Your task to perform on an android device: Maria is planning to meet me for lunch at Clock Works restaurant today. So I am sharing the location of Clock Works at maria.rossi199309@gmail.com using the Google Maps app.
Image 0: 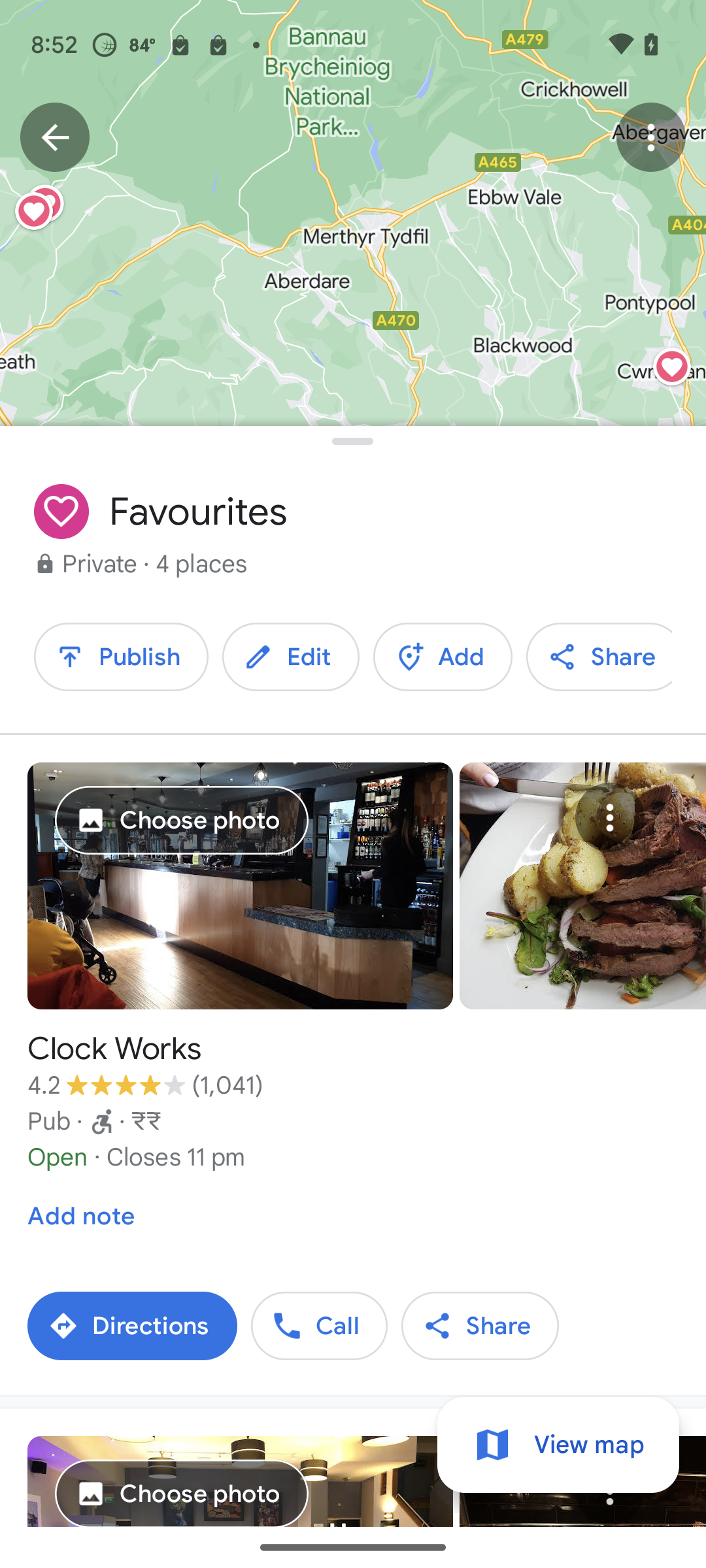
Click on the share button of Clock Works
Step 0: click (480, 1326)
Image 1: 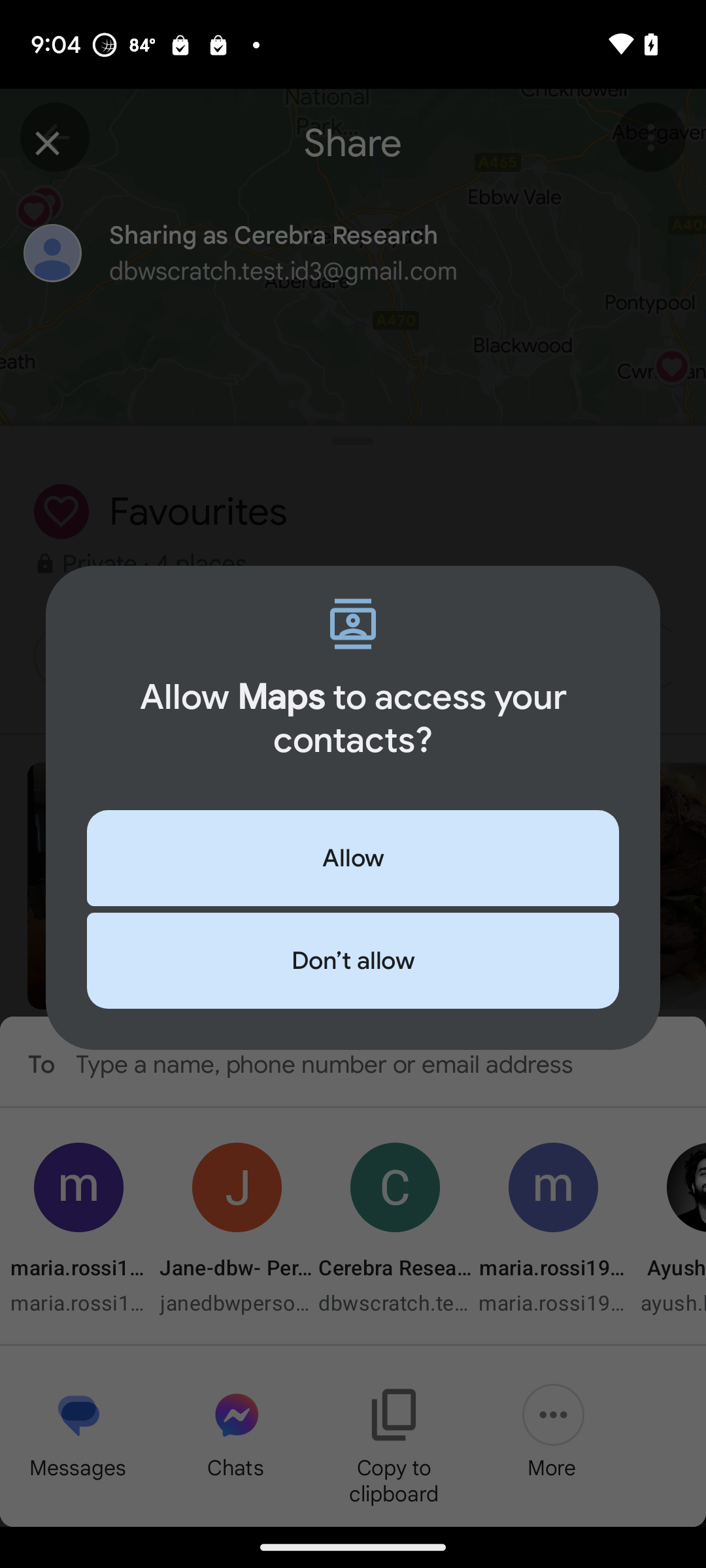
Click on allow button
Step 1: click (353, 858)
Image 3: 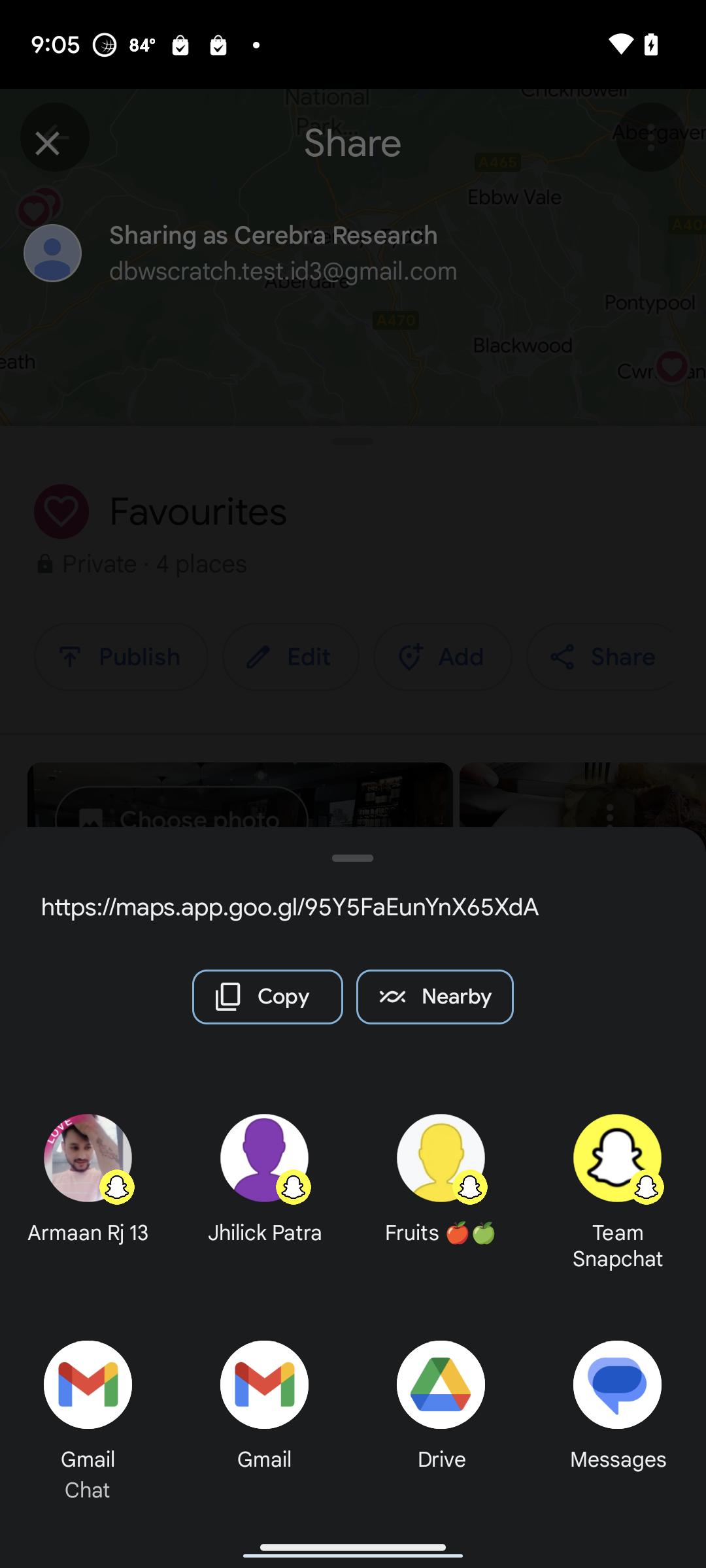
Click on gmail option
Step 3: click (263, 1384)
Image 4: 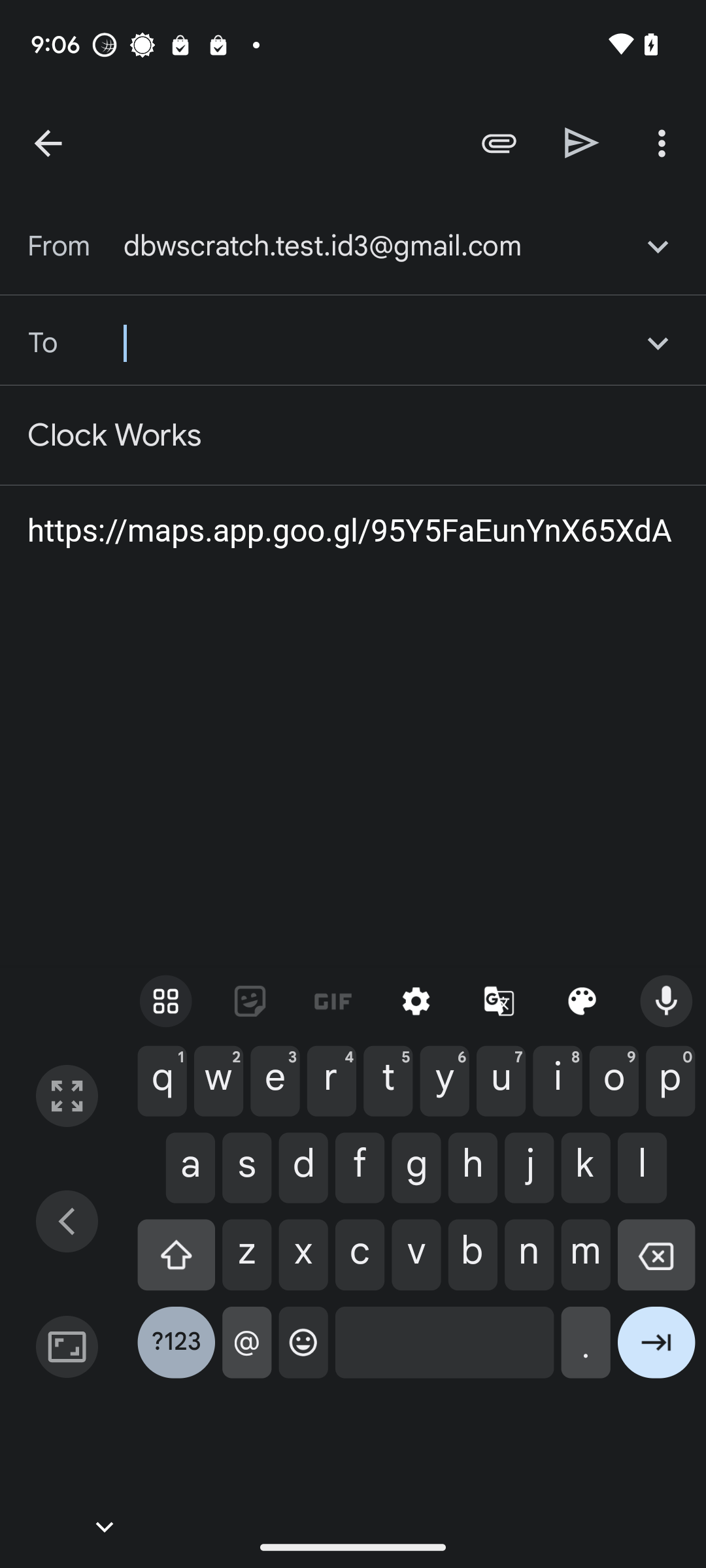
Type recipient id as maria.rossi199309@gmail.com 
Step 4: type "maria.rossi199309@gmail.com"
Image 5: 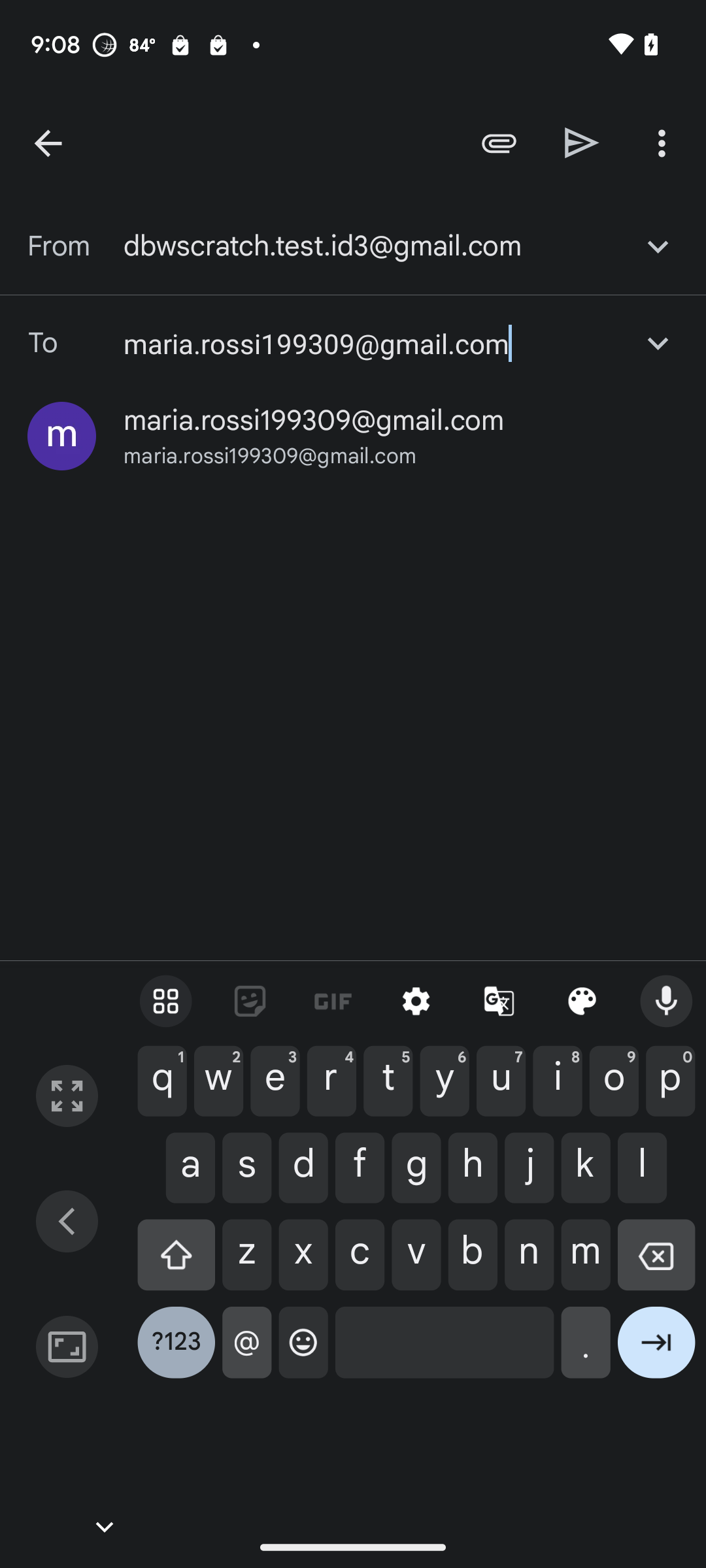
Click on maria.rossi199309@gmail.com
Step 5: click (314, 420)
Image 6: 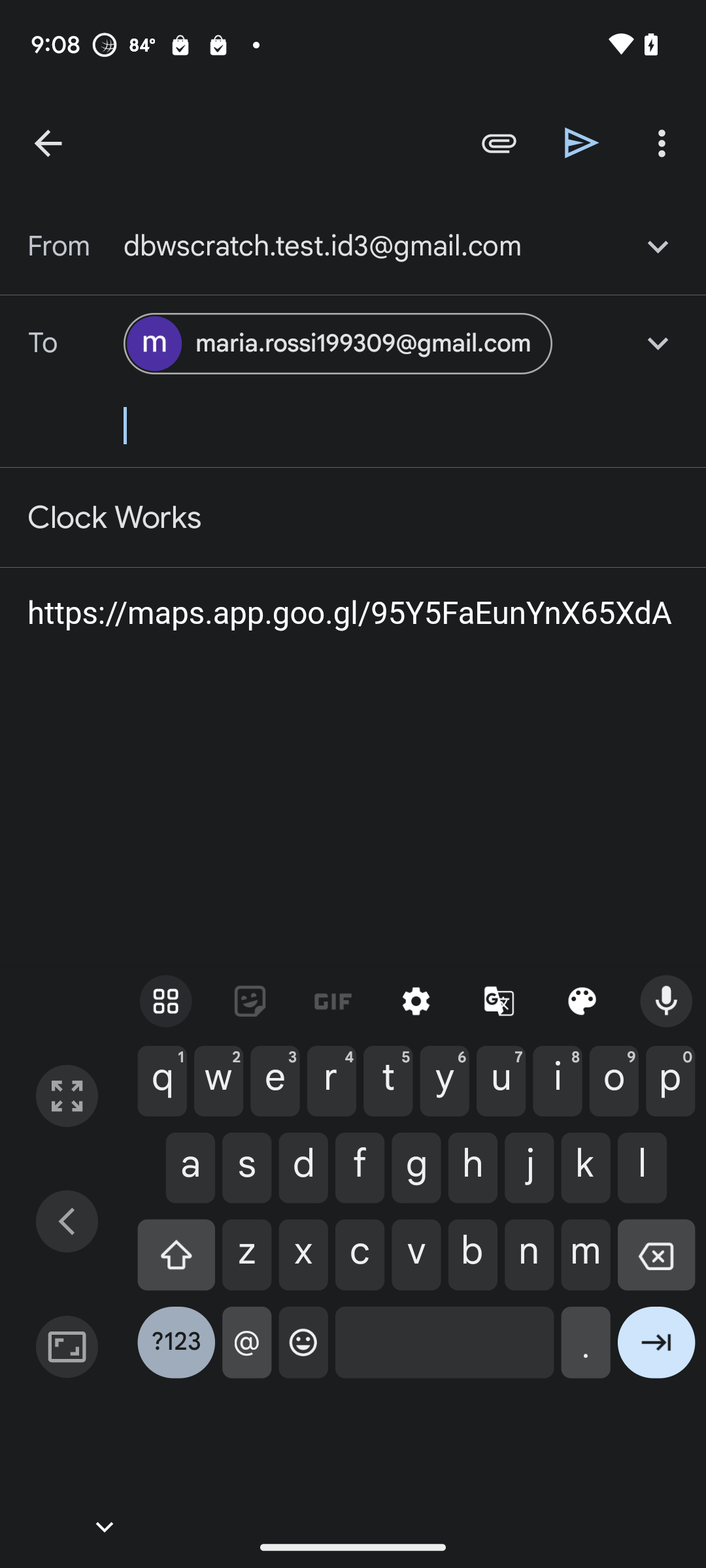
Click on send option
Step 6: click (582, 142)